Your task to perform on an android device: I want to compare the Apple MacBook air 13.6 M2 Laptop with the similar products in Jumia app
Image 0: 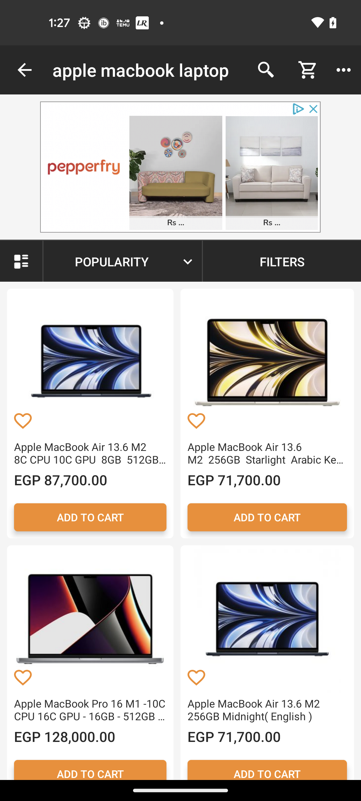
Open the First search result
Step 0: click (90, 362)
Image 1: 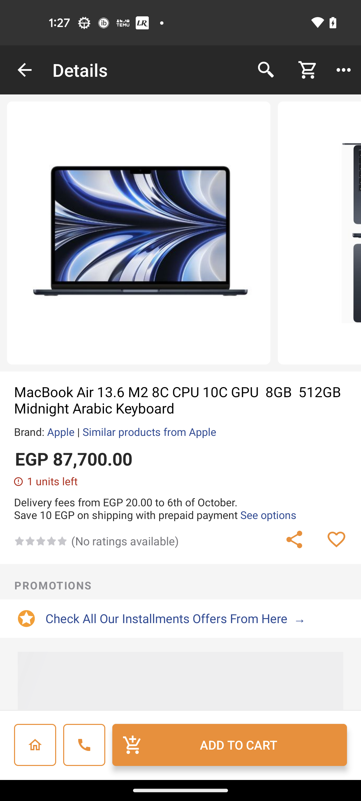
Swipe up to the Similar item
Step 1: scroll down
Image 2: 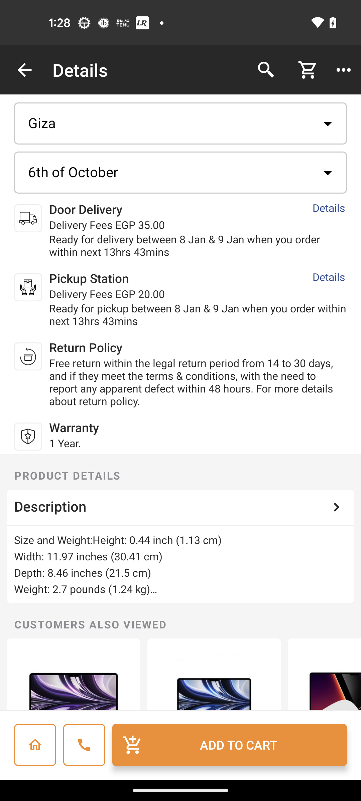
Swipe up to the Similar item
Step 2: scroll down
Image 3: 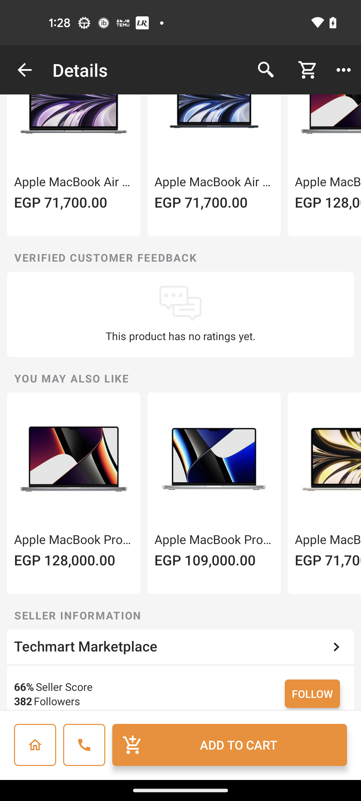
Swipe left to compare the similar items
Step 3: scroll right